Your task to perform on an android device: I want to look for walking shoes as I donated my old shoes to YMCA kids. Search for walking shoes in the Flipkart app.
Image 0: 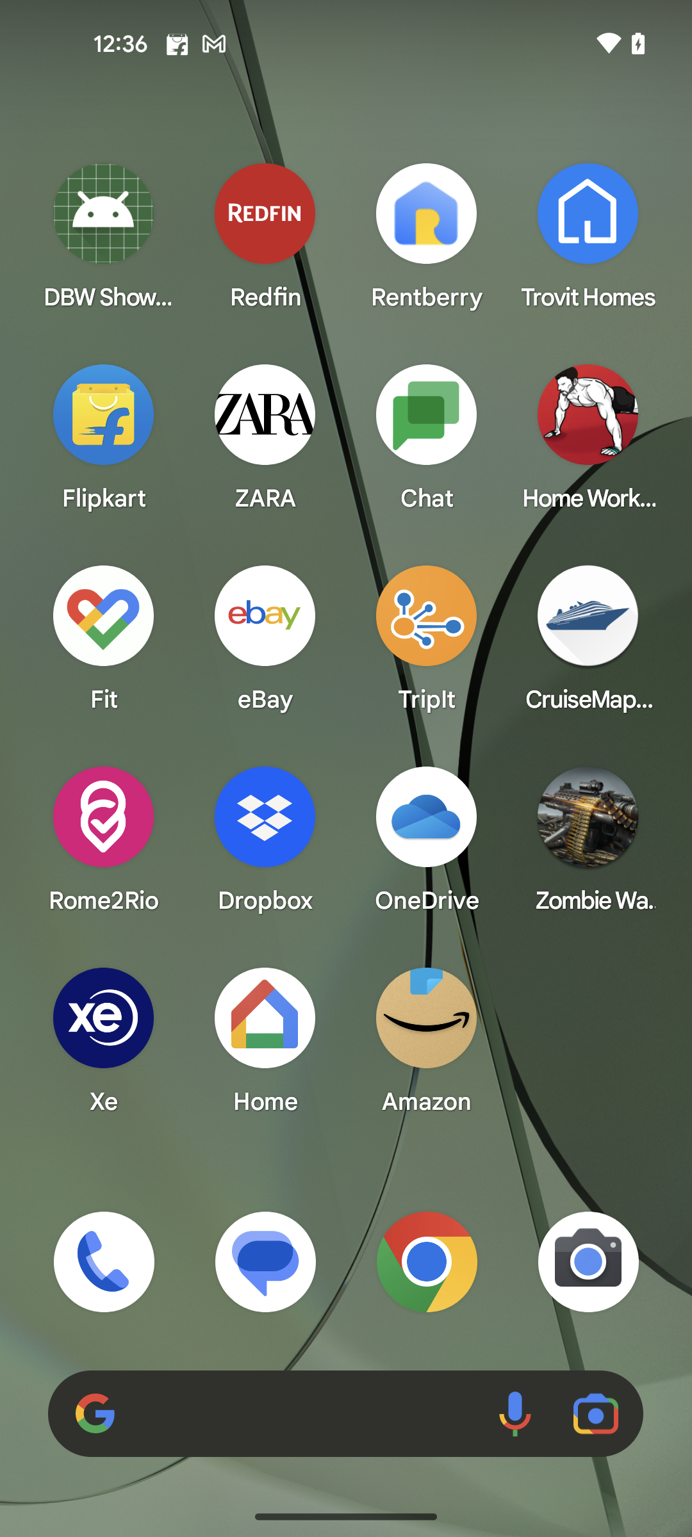
Open the Flipkart app
Step 0: open app "Flipkart"
Image 1: 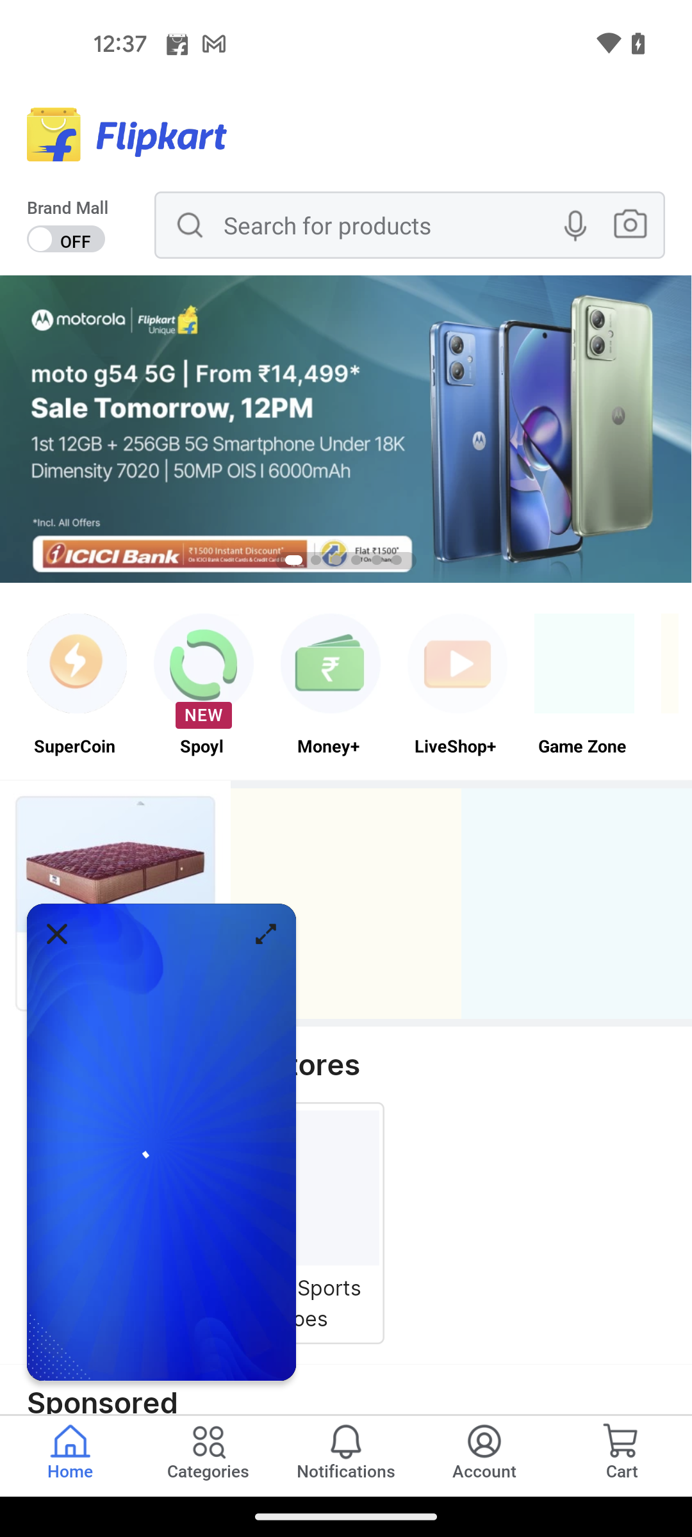
Go to the search bar at the top of the screen
Step 1: click (390, 225)
Image 2: 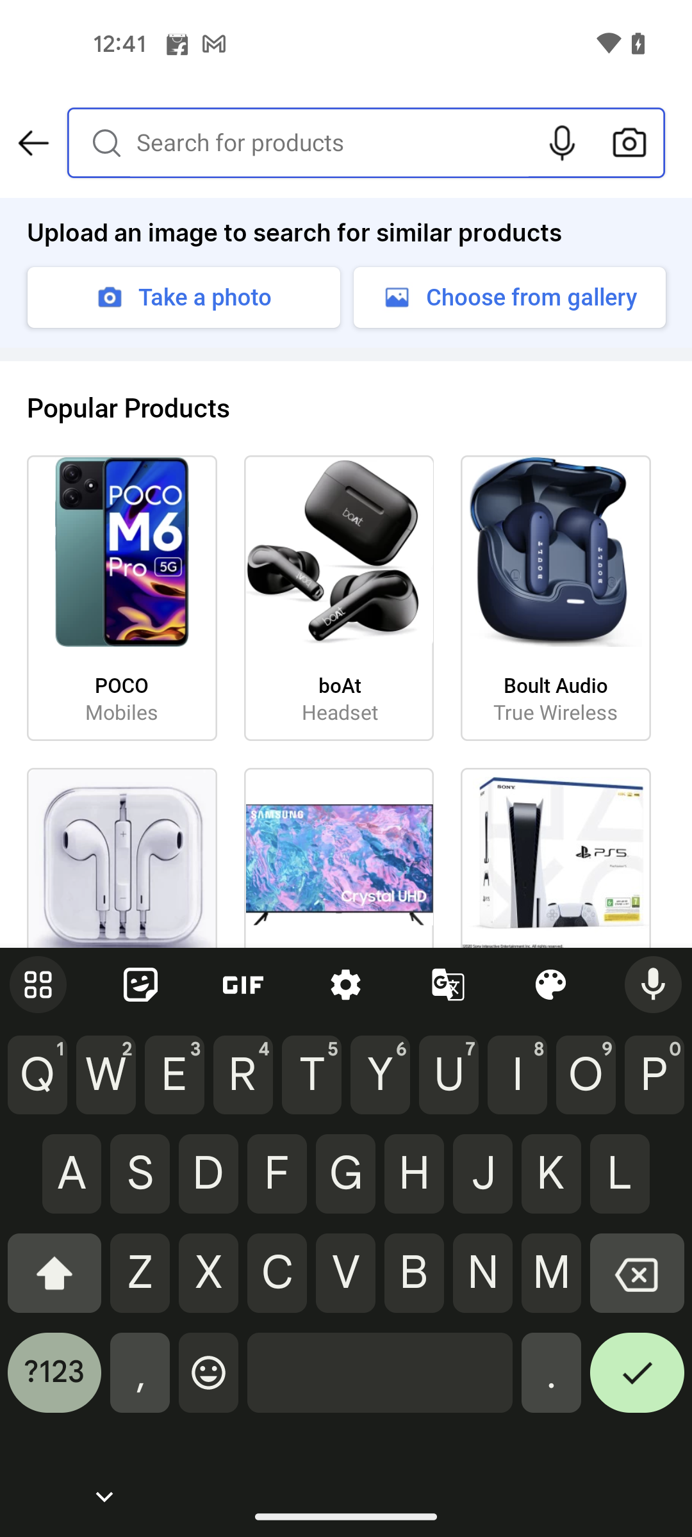
Search for Walking shoes in the search bar
Step 2: type "Walking shoes"
Image 3: 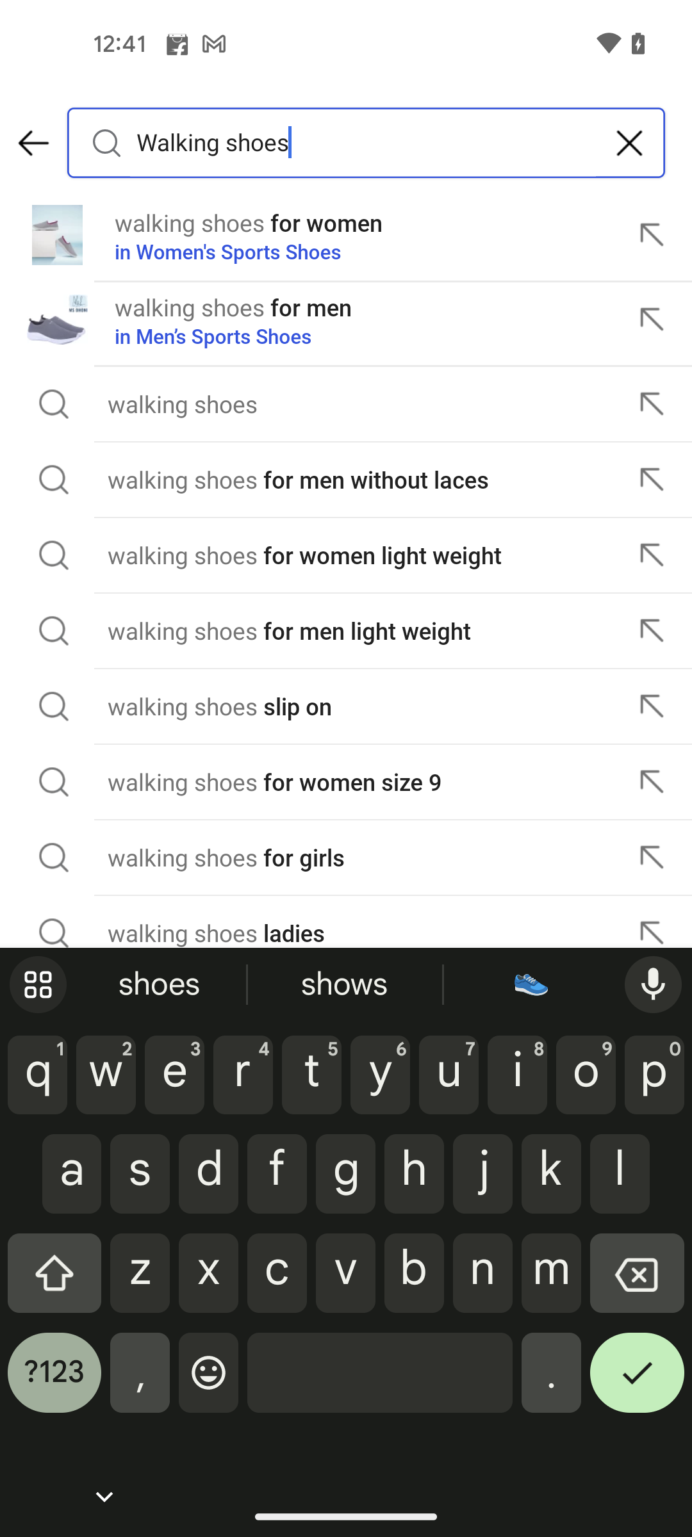
Select the second searched result
Step 3: click (233, 336)